Your task to perform on an android device: I want to edit Shane Sato's contact information.
Image 0: 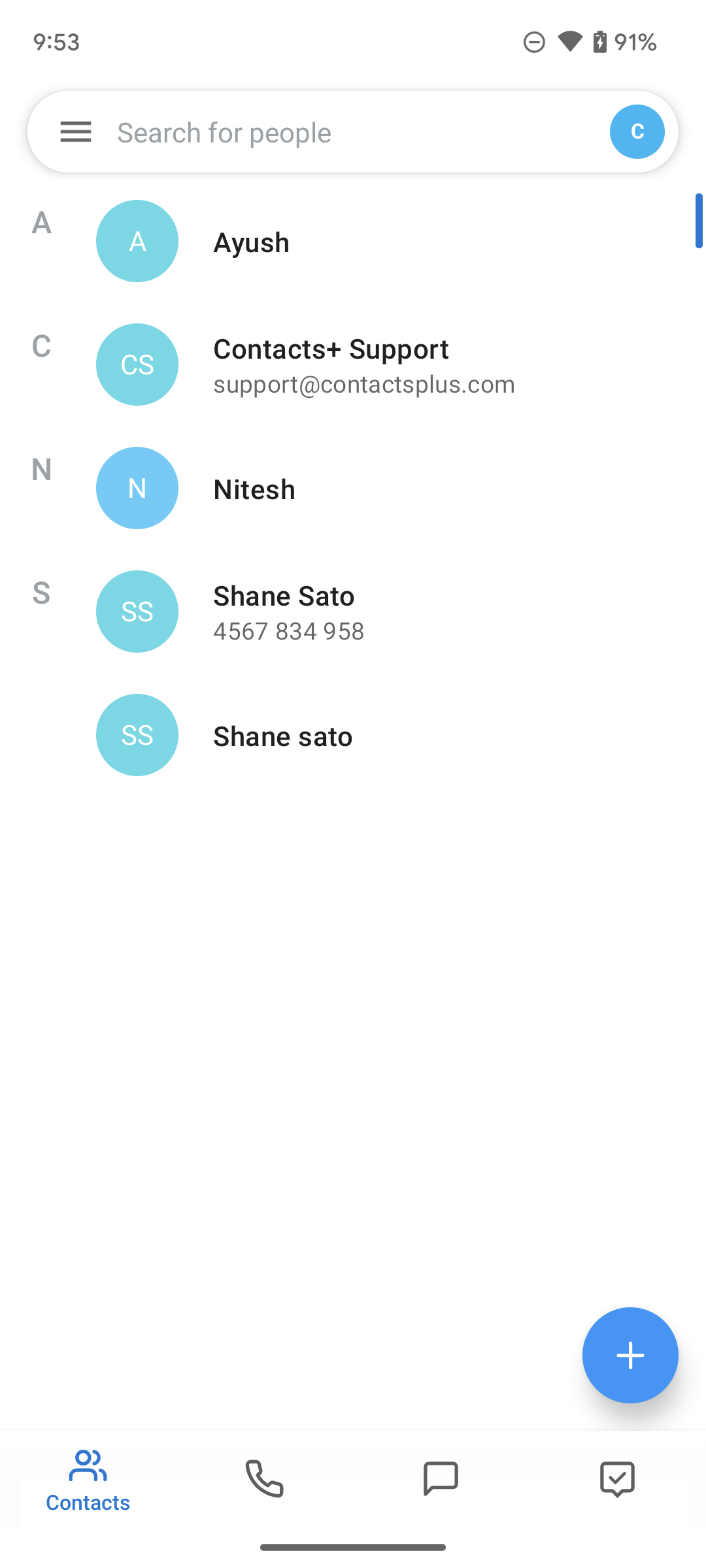
Click on the Shane sato on the screen.
Step 0: click (439, 735)
Image 2: 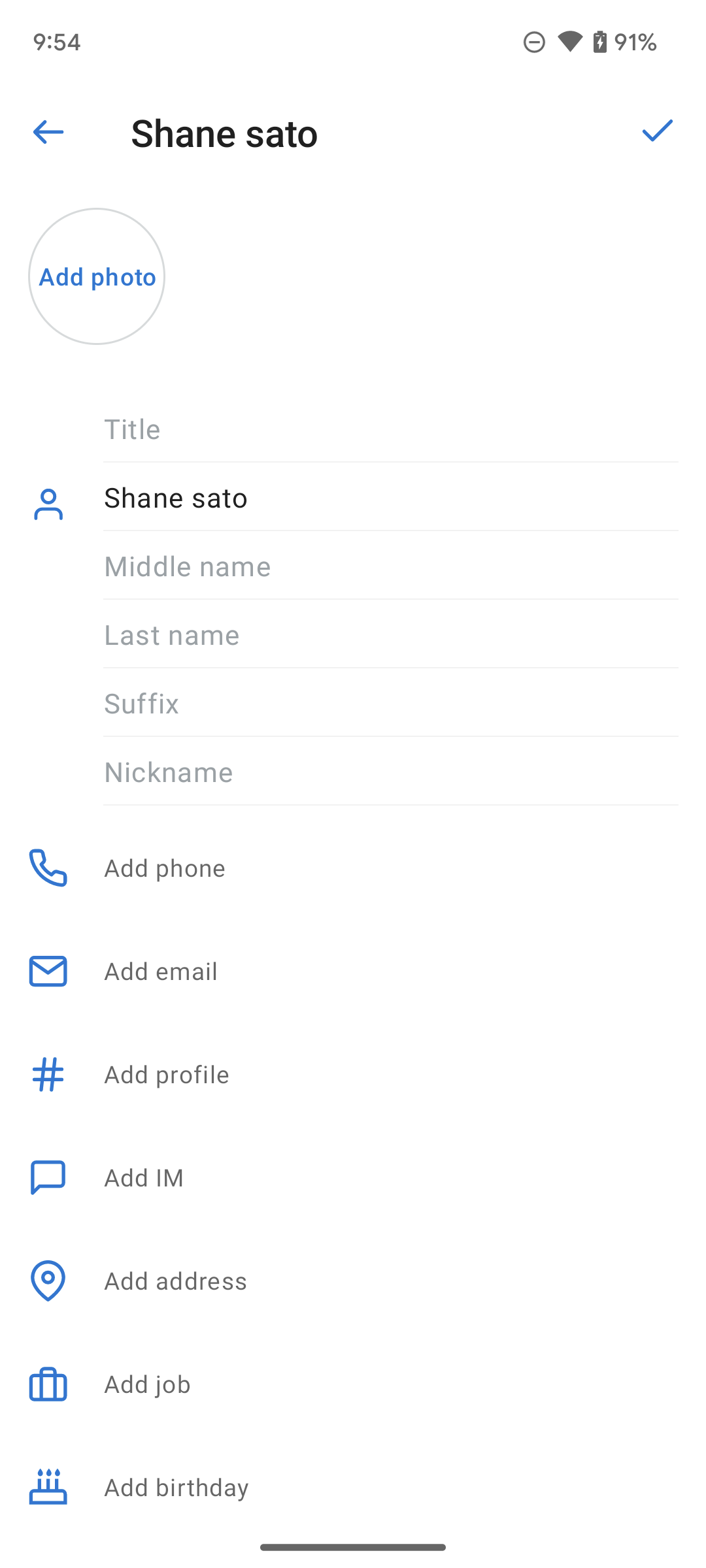
Click on the Add email option on the screen.
Step 2: click (391, 970)
Image 3: 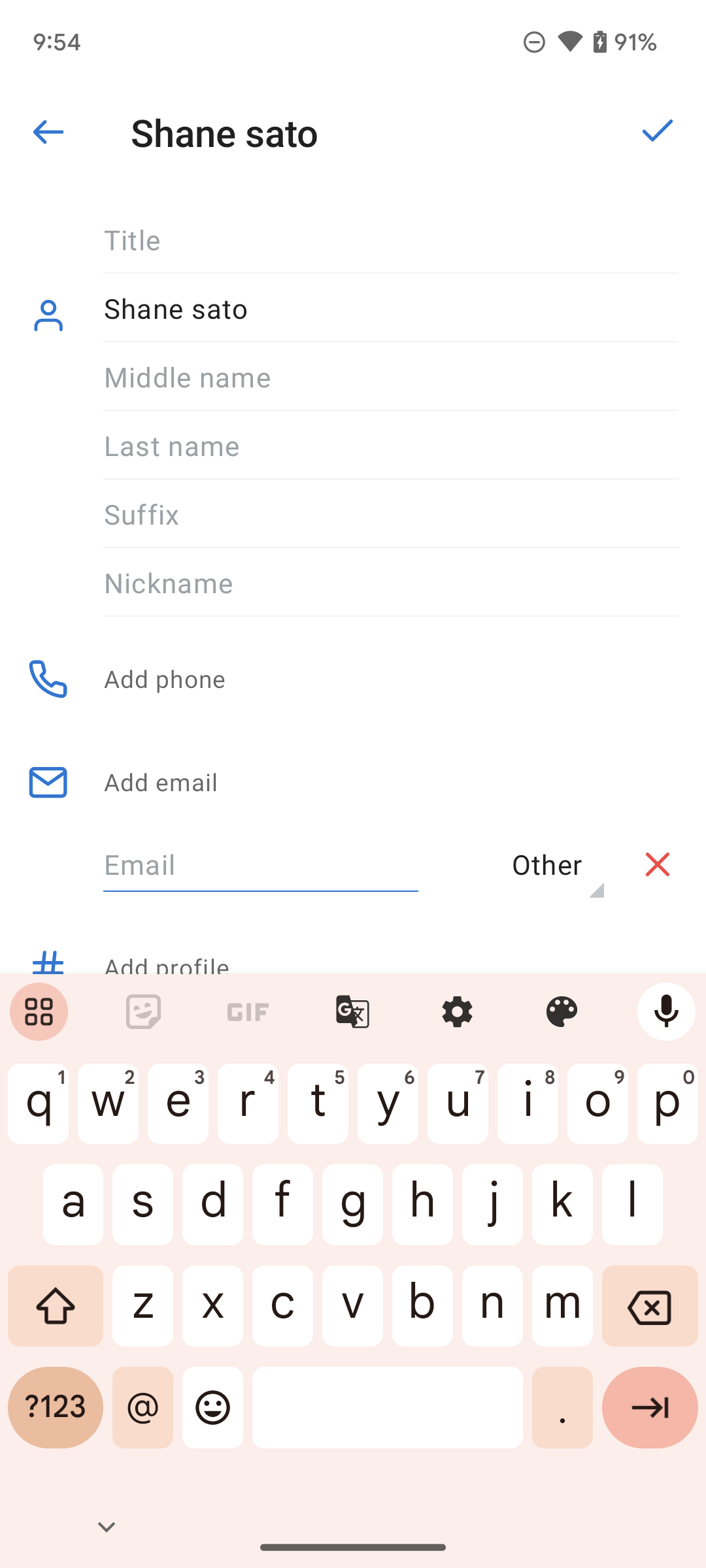
Type Shanesato10@gmail.com on the screen.
Step 3: type "Shanesato10@gmail.com"
Image 4: 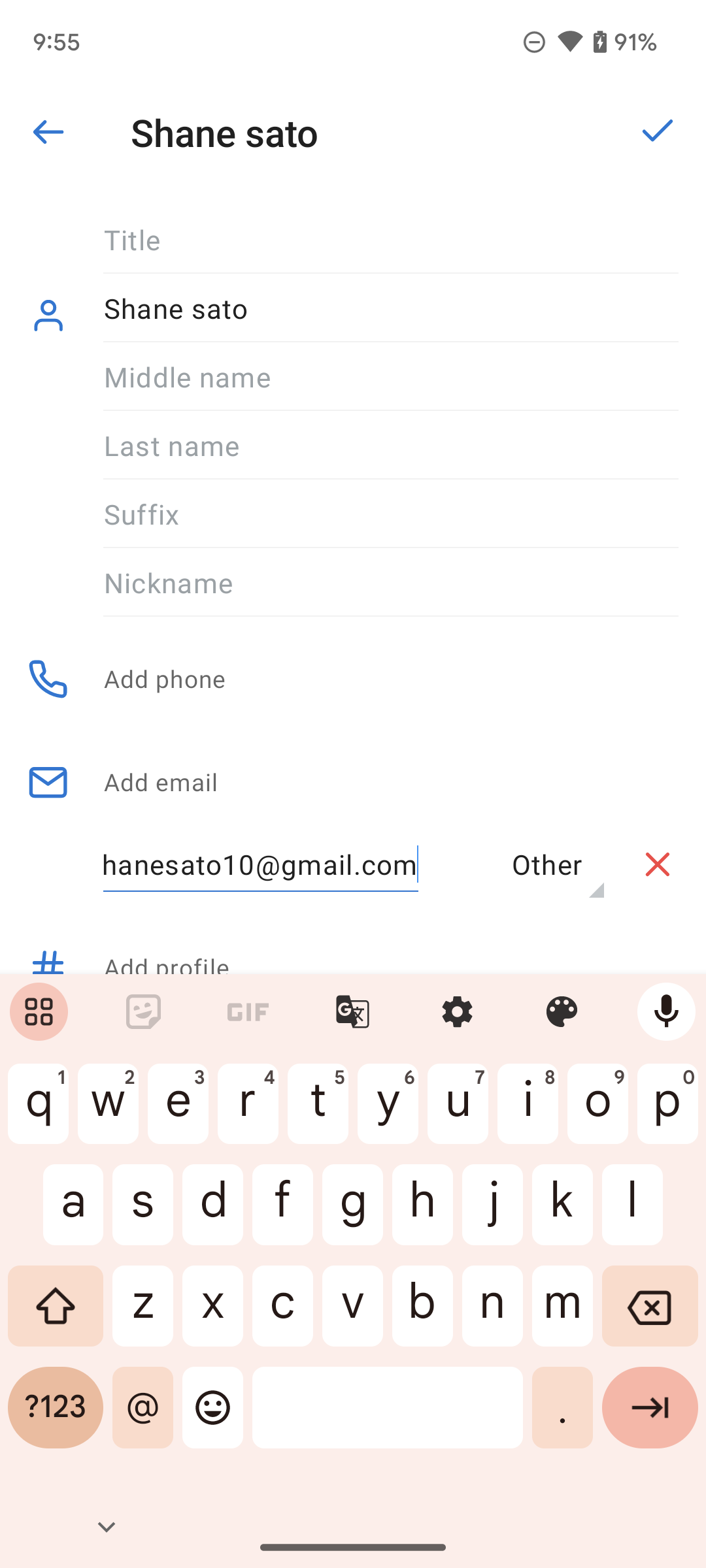
Click on the tick icon on the top right corner of the screen.
Step 4: click (657, 131)